Your task to perform on an android device: Since i need to fix my window so i want to search for a screwdriver on the Flipkart app.
Image 0: 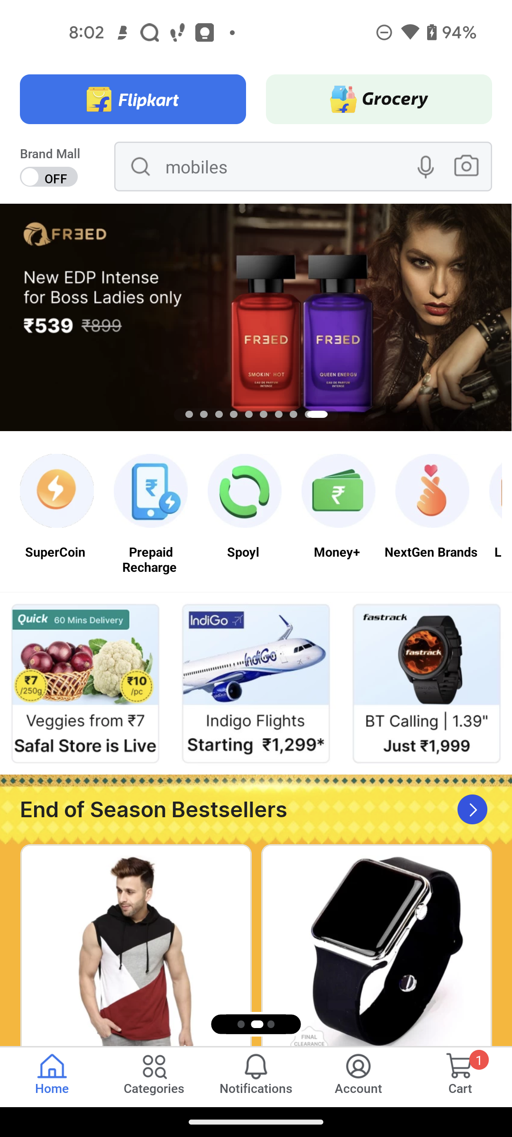
Click on the search bar screwdriver
Step 0: click (198, 180)
Image 1: 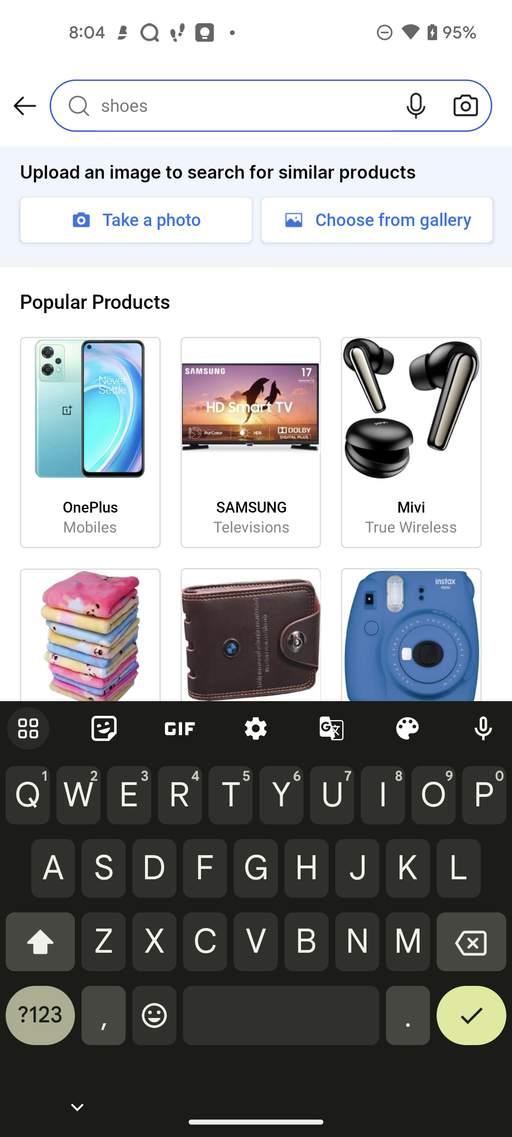
Search on the screen top at the bottom to left corner
Step 1: type "Screwdriver "